Your task to perform on an android device: Add the title of the slide, SOLAR ENERGY, to the current open slide in the PowerPoint app.
Image 0: 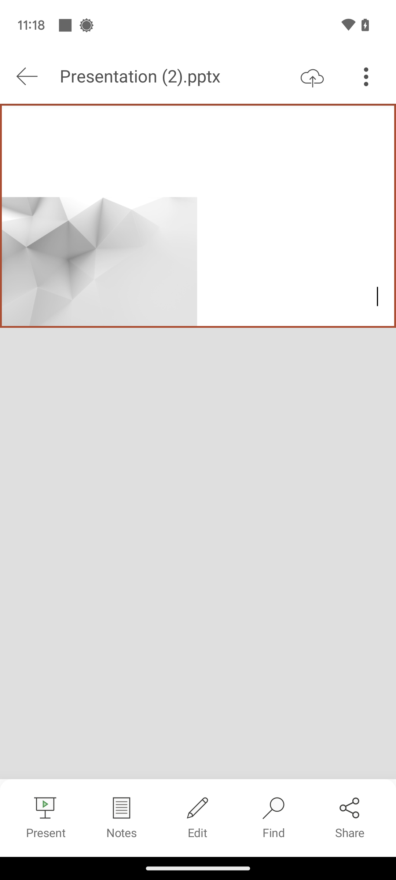
Click on the edit icon at the bottom of the screen.
Step 0: click (197, 818)
Image 1: 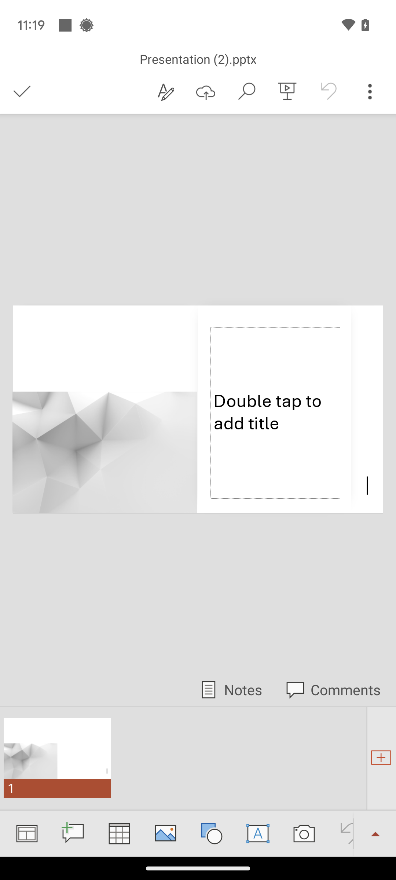
Click on the title section on the slide.
Step 1: click (268, 414)
Image 2: 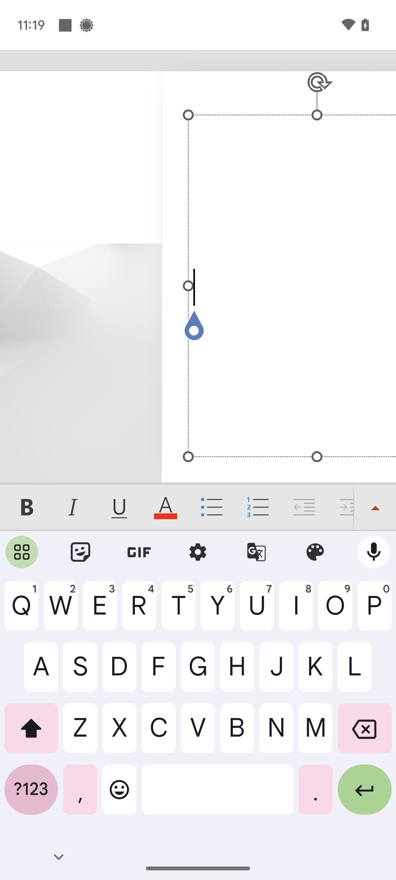
Type in SOLAR ENERGY.
Step 2: type "SOLAR ENERGY"
Image 3: 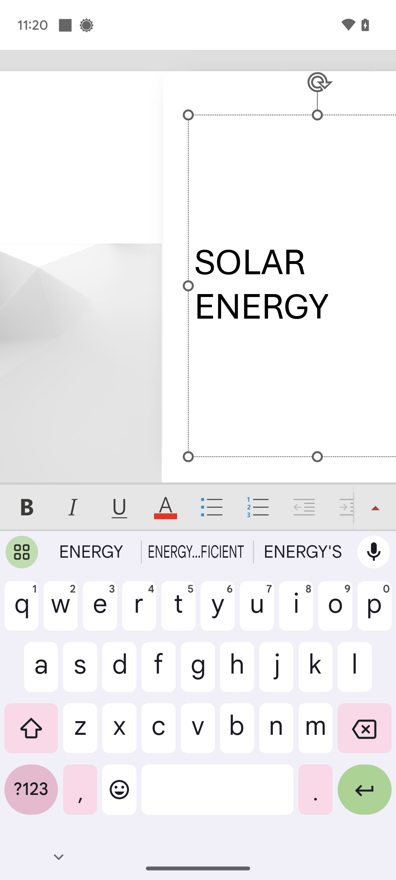
Type in SOLAR ENERGY.
Step 3: wait
Image 4: 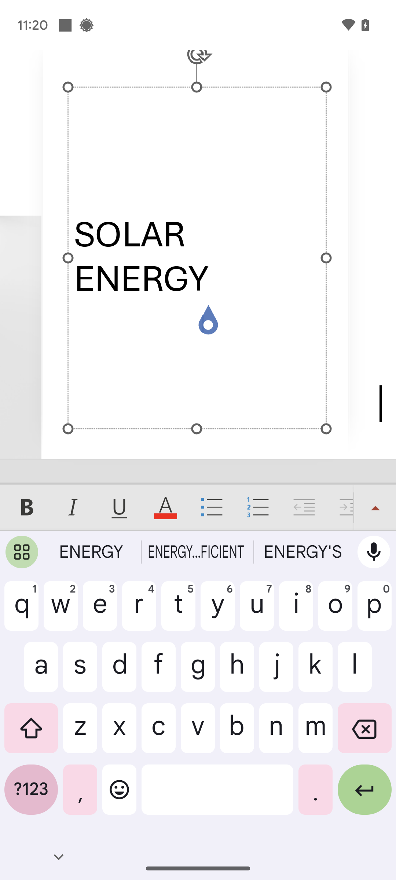
Go back to close keyboard.
Step 4: press back button